Your task to perform on an android device: So I'd like to begin a full-body 7x4 challenge workout today.
Image 0: 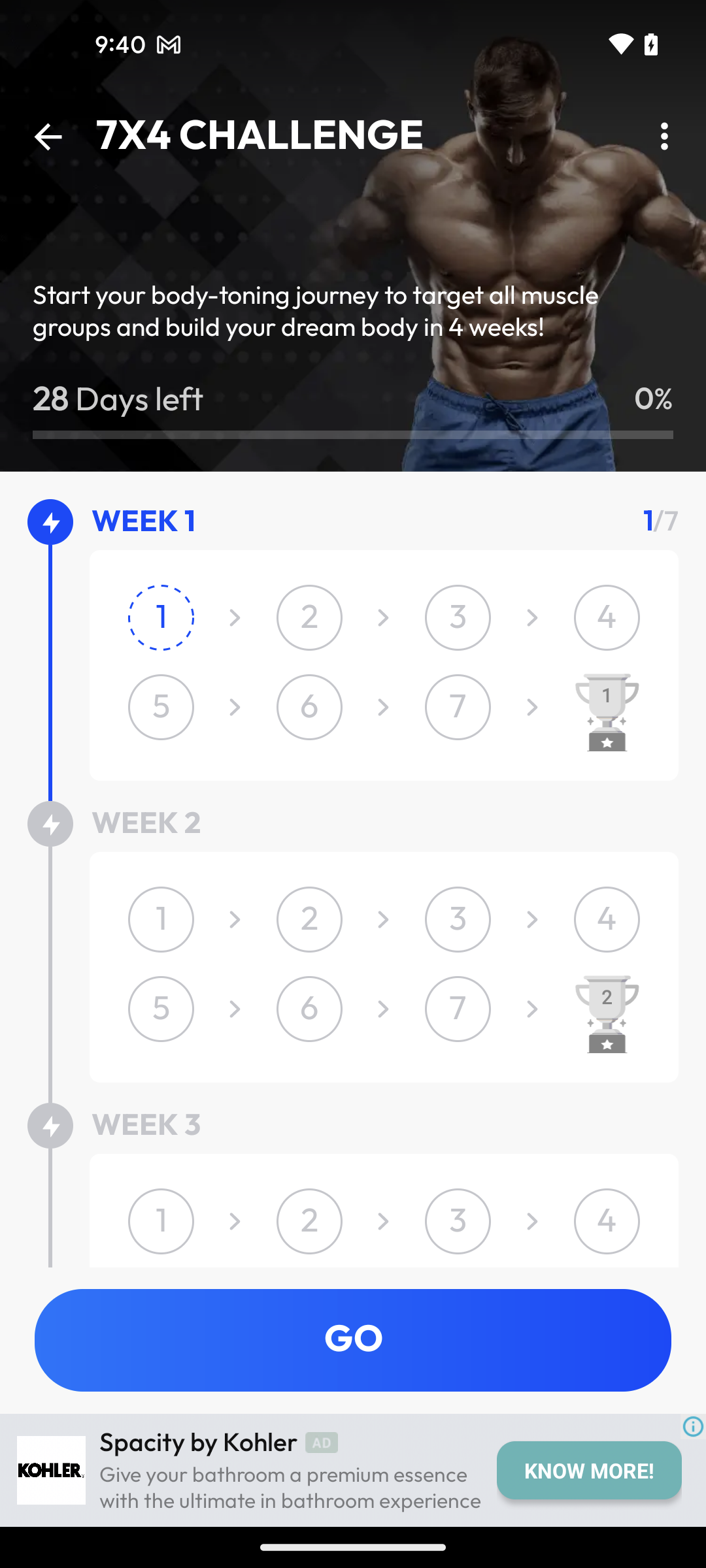
click on the Go button
Step 0: click (353, 1340)
Image 1: 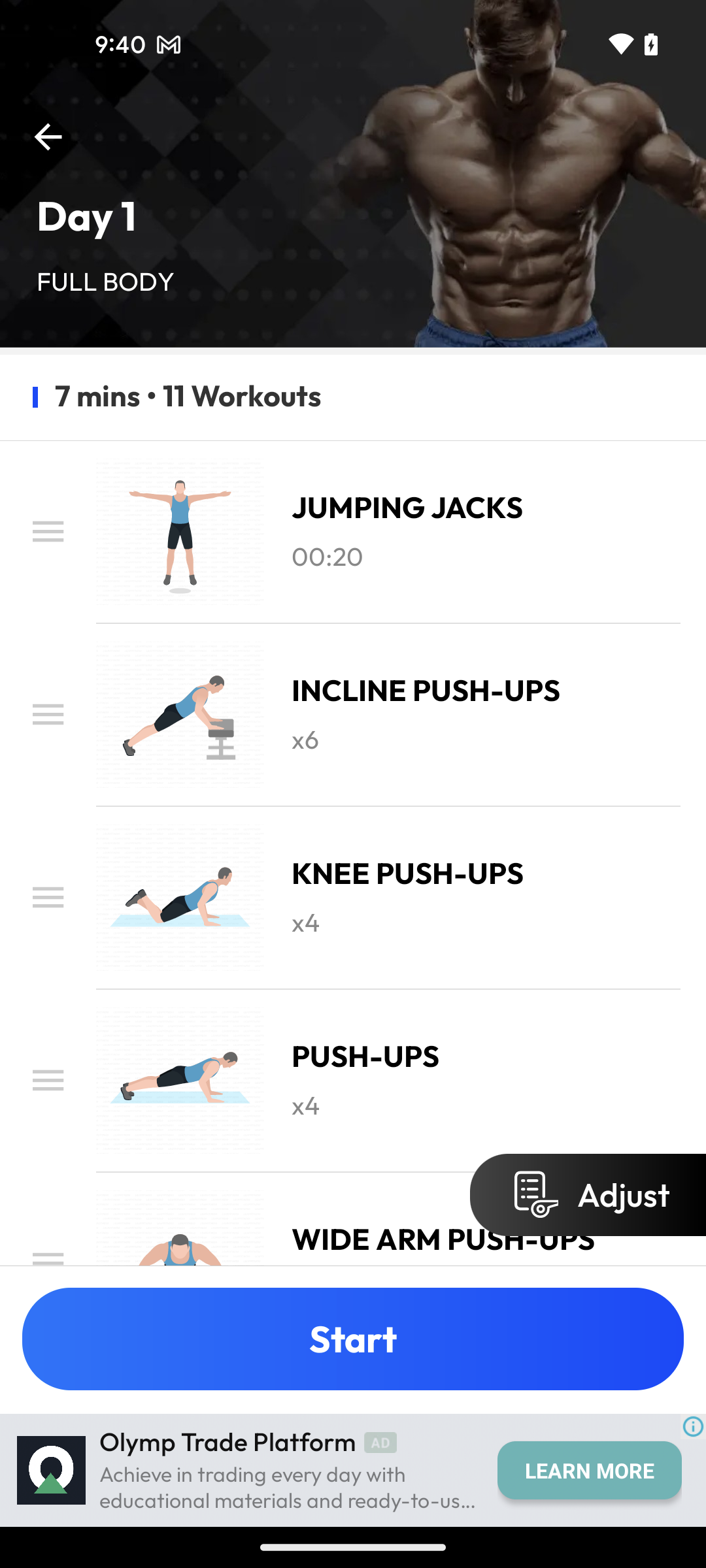
click on the Start button
Step 1: click (475, 1316)